Your task to perform on an android device: My old shoes are damaged and I'm planning to buy new casual shoes ,find a nike casual shoes for women in 5 size on the flipkart app
Image 0: 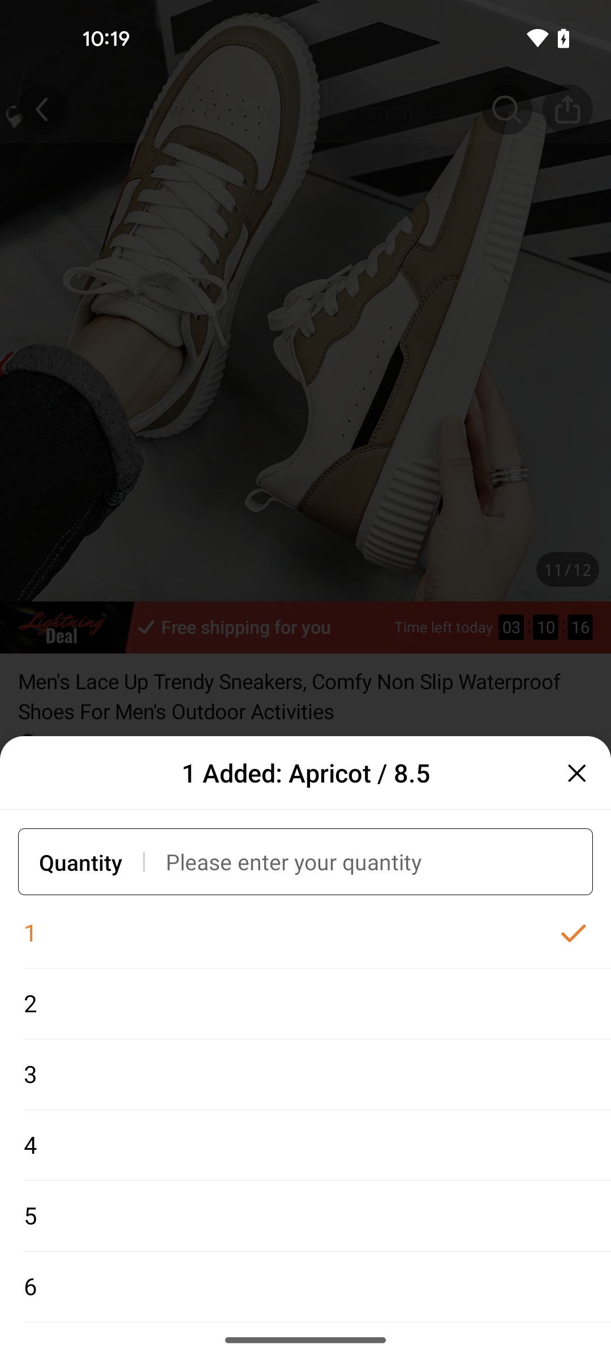
Open the flipkart app
Step 0: open app "Flipkart"
Image 1: 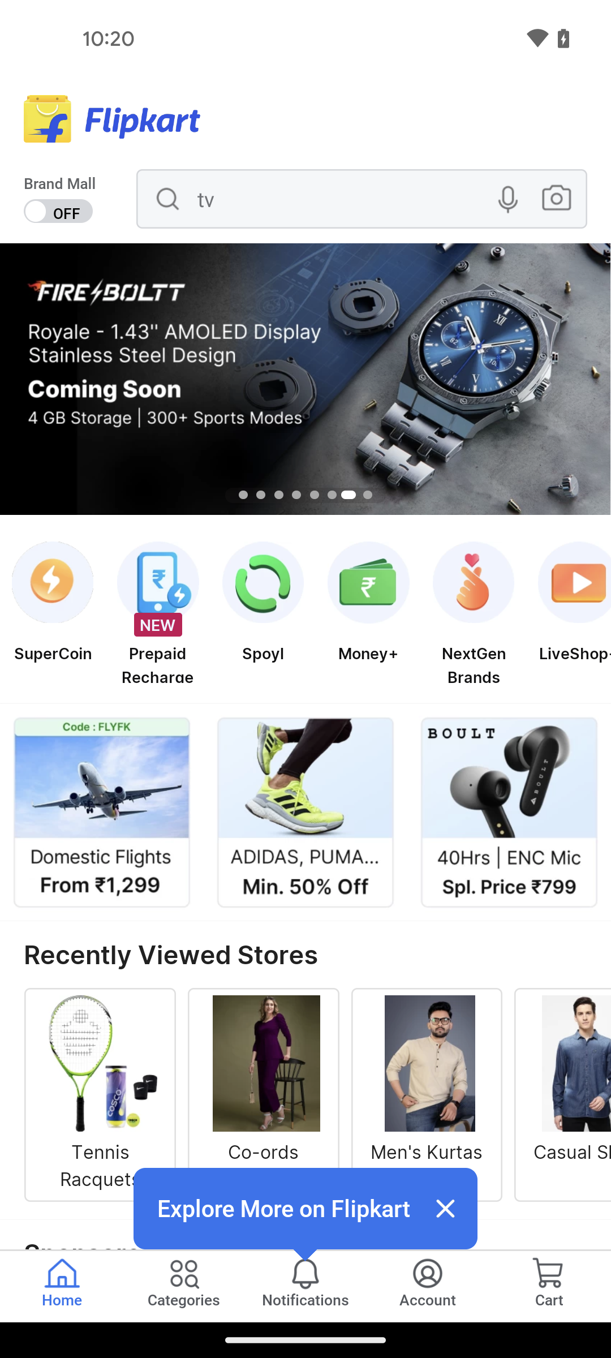
Tap on the search bar at the top of the screen
Step 1: click (343, 209)
Image 2: 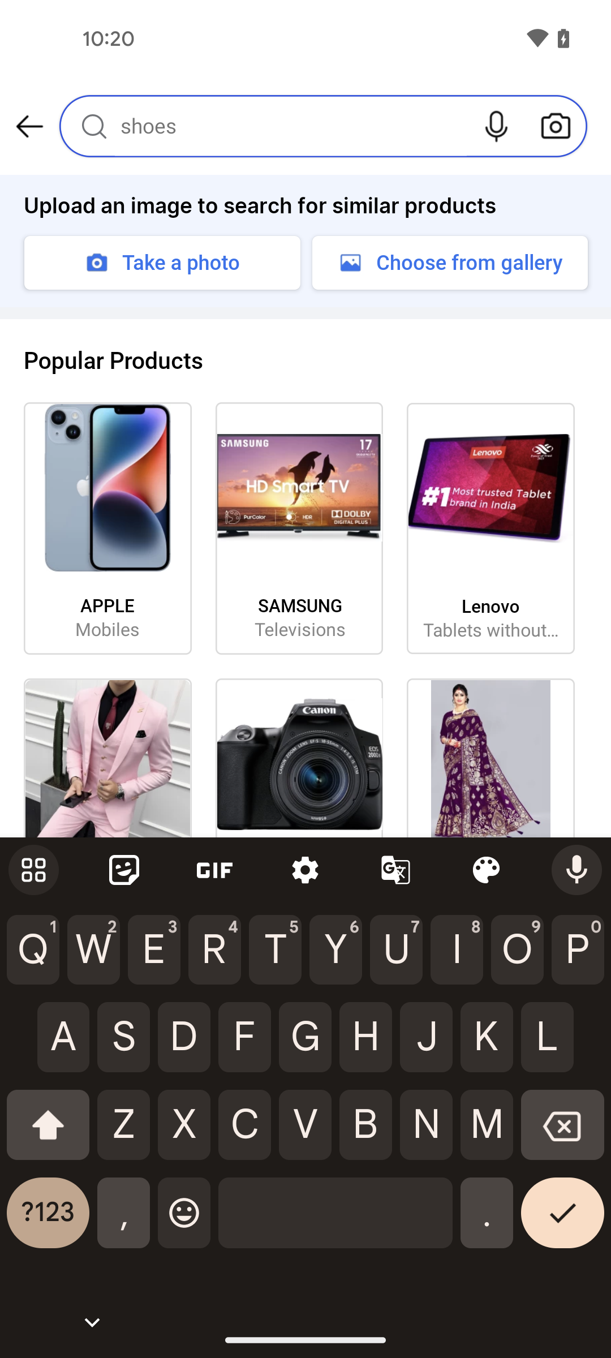
Search for nike casual shoes for women
Step 2: type "nike casual shoes for women"
Image 3: 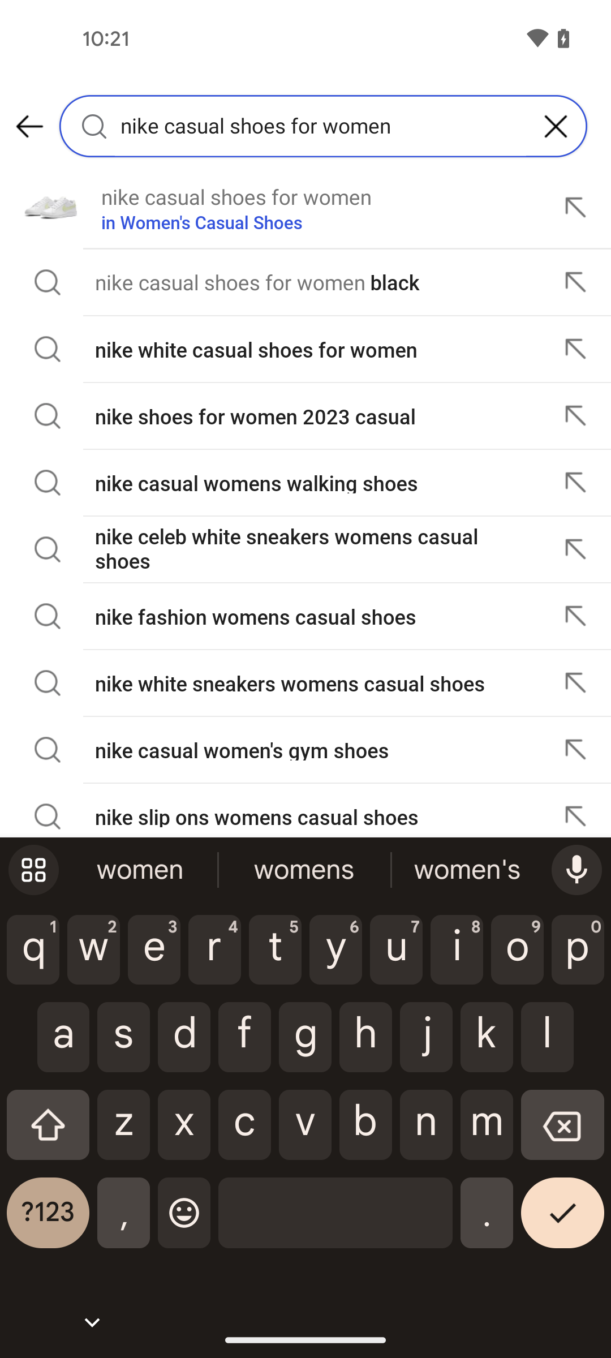
Select the first search result
Step 3: click (236, 196)
Image 5: 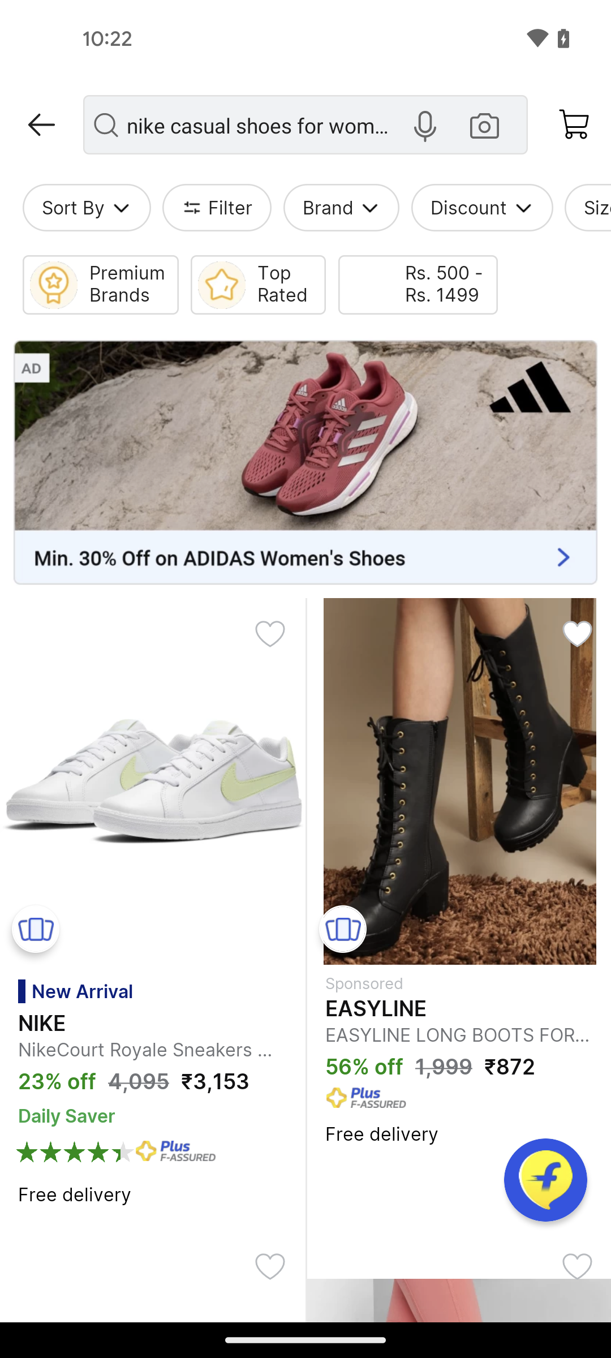
Tap on the size option
Step 5: click (597, 208)
Image 6: 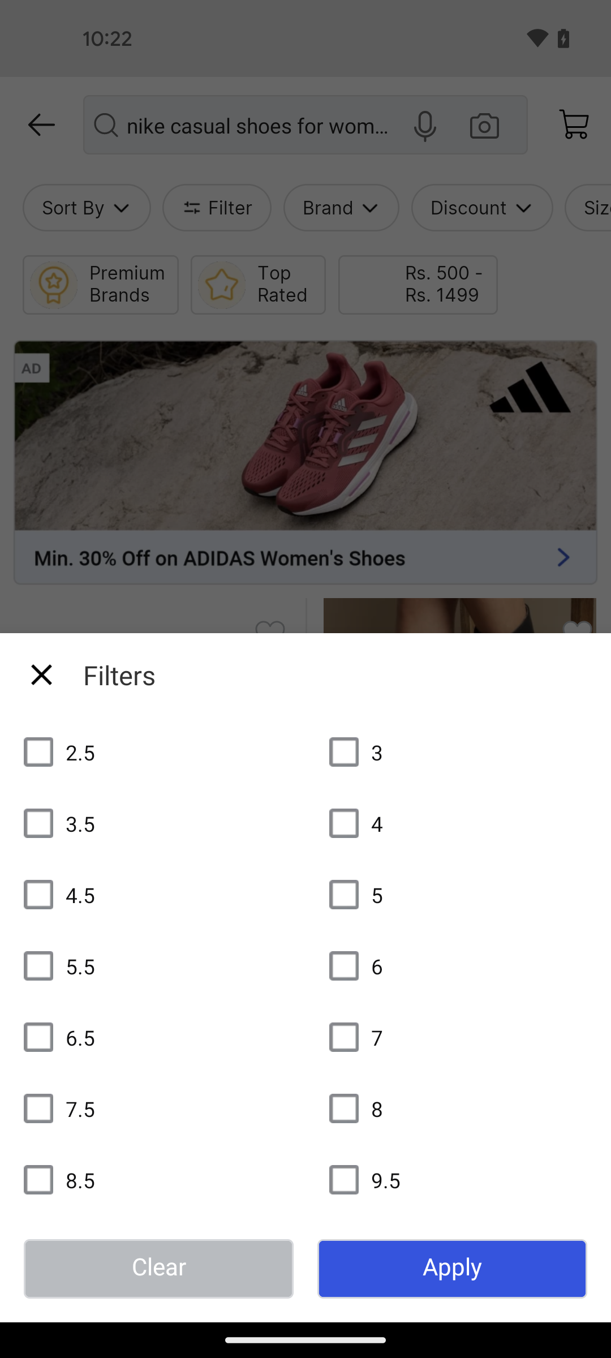
Select the size to 5
Step 6: click (343, 894)
Image 7: 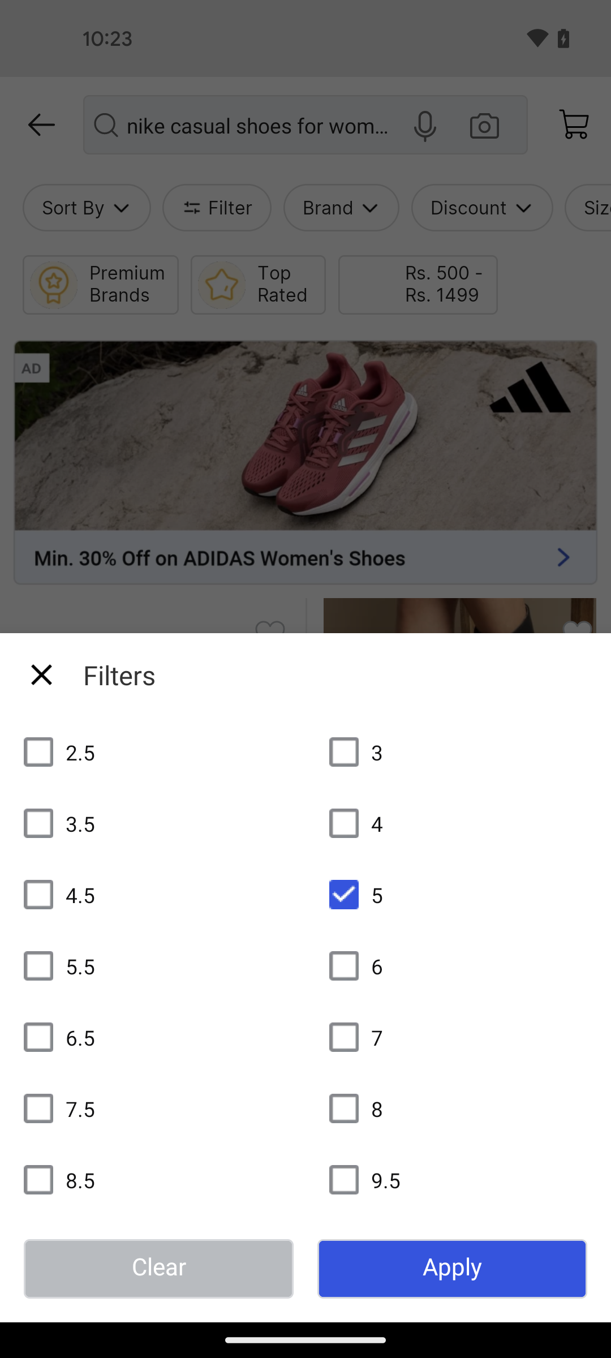
Tap on the apply button
Step 7: click (452, 1269)